Your task to perform on an android device: Share the location of the Rijksmuseum with my friend, Amelia Miller, on her gmail account (amelia.miller2709@gmail.com), because she is also coming to see the museum with me.
Image 0: 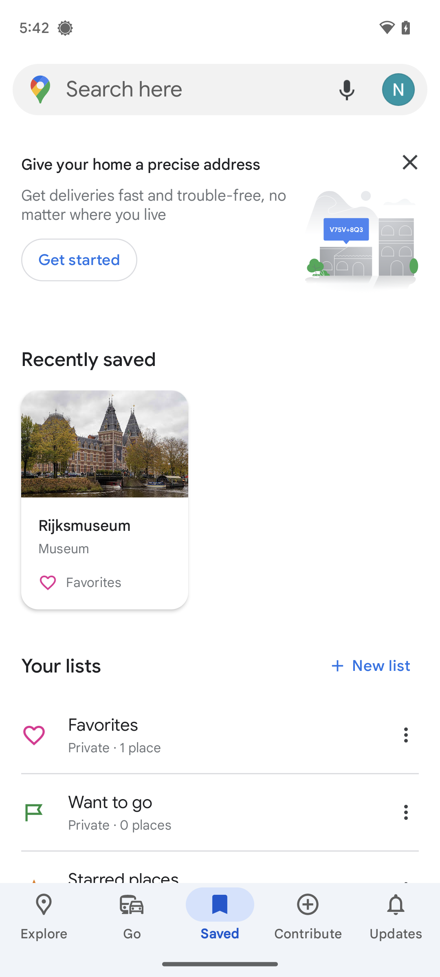
Click on the Rijksmuseum.
Step 0: click (104, 444)
Image 1: 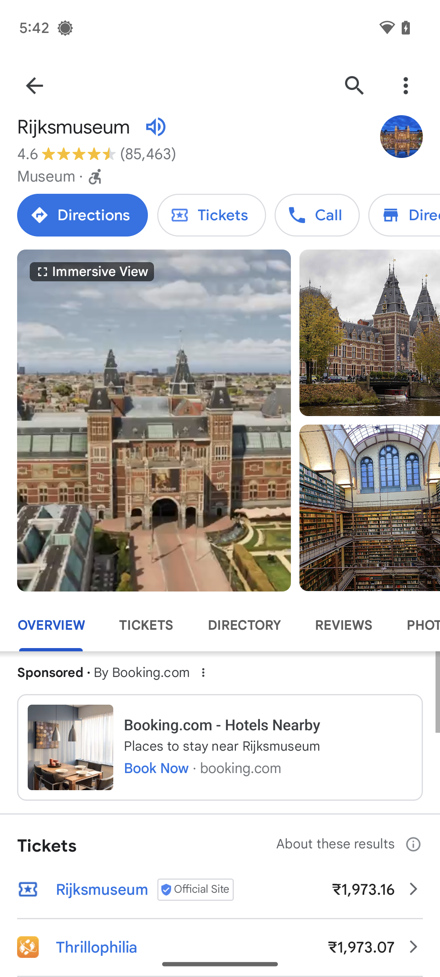
Click on the three dots at the top-left corner of the screen.
Step 1: click (405, 85)
Image 2: 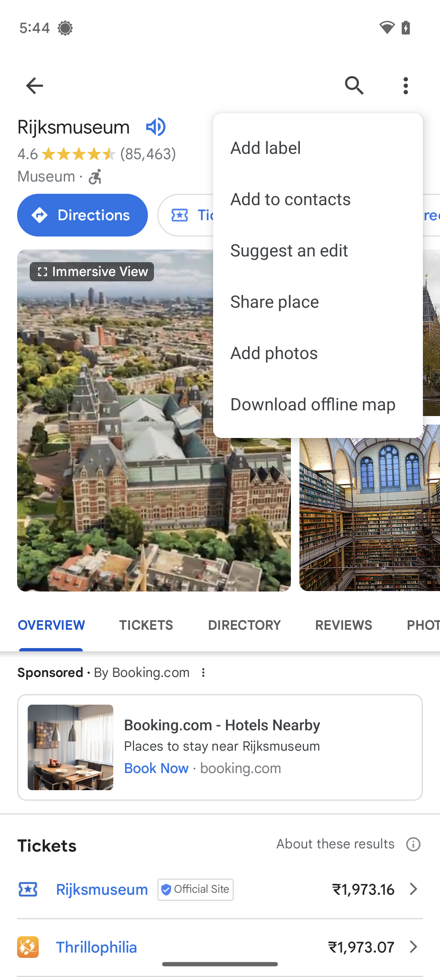
Click on the Share Place option.
Step 2: click (318, 301)
Image 3: 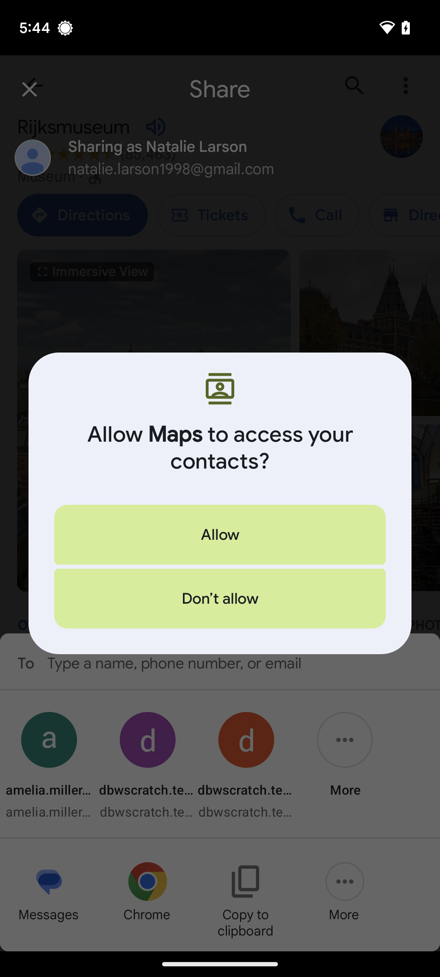
Click on the Share Place option.
Step 3: wait
Image 5: 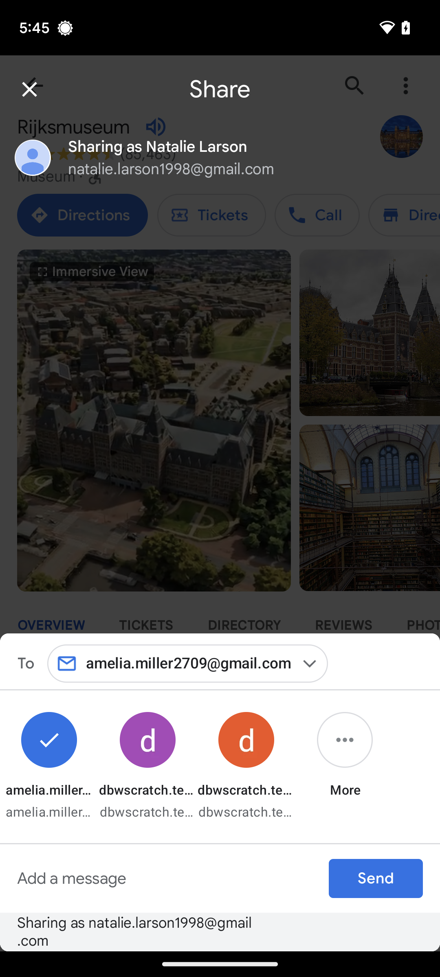
At the bottom-right corner of the screen, click on the send tab.
Step 5: click (376, 878)